Your task to perform on an android device: Open the Purple Books app and see more information about the book "Things We Never Got Over."
Image 0: 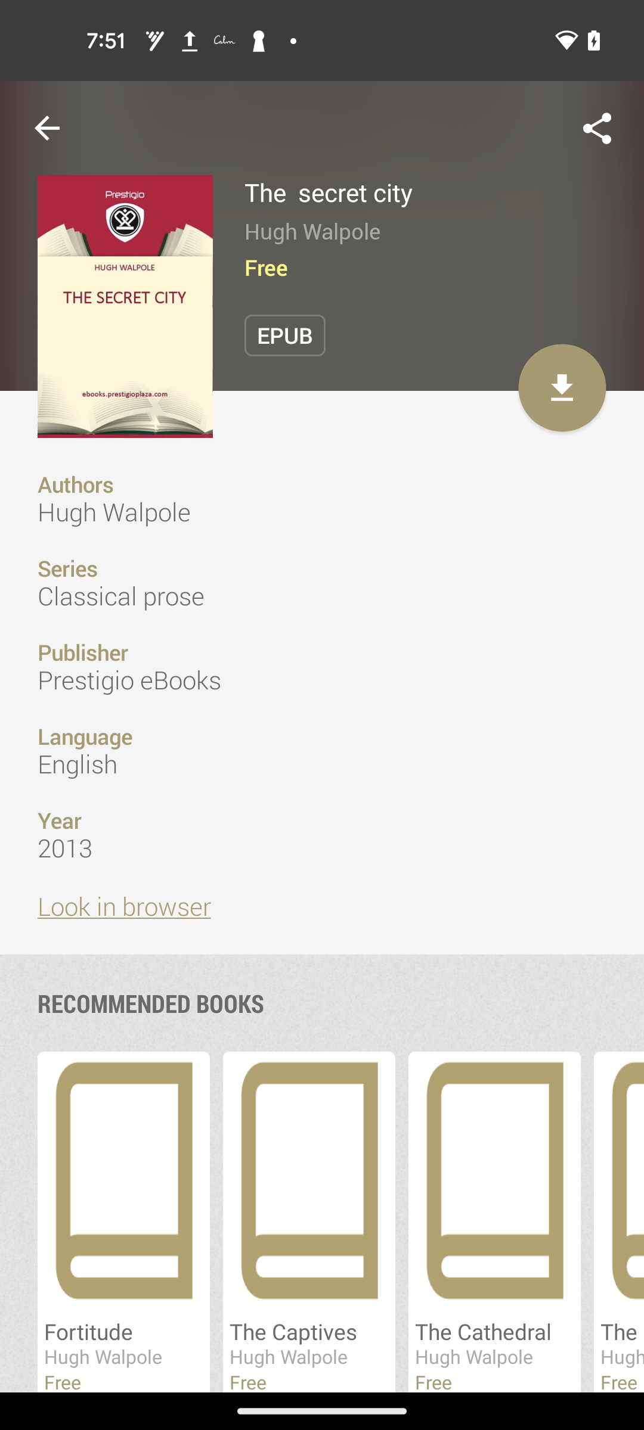
Open the Purple Books app
Step 0: open app "Purple Books"
Image 1: 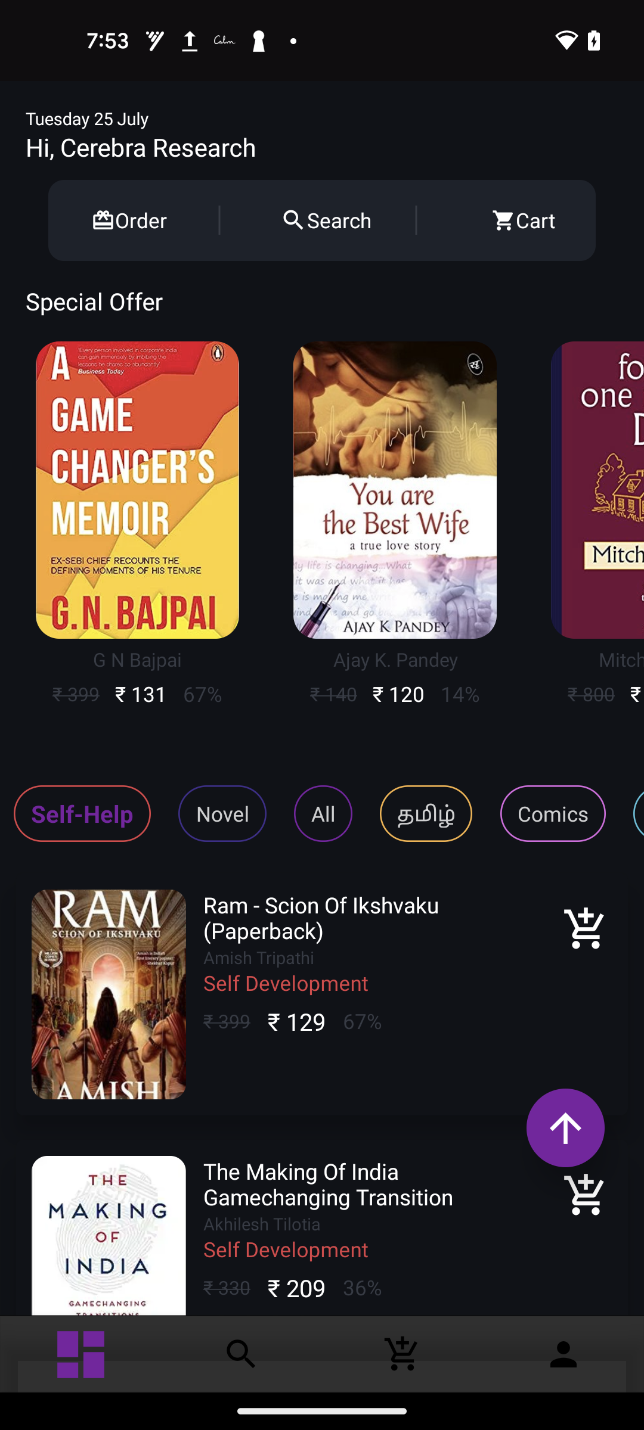
Scroll down to view more books 
Step 1: scroll down
Image 2: 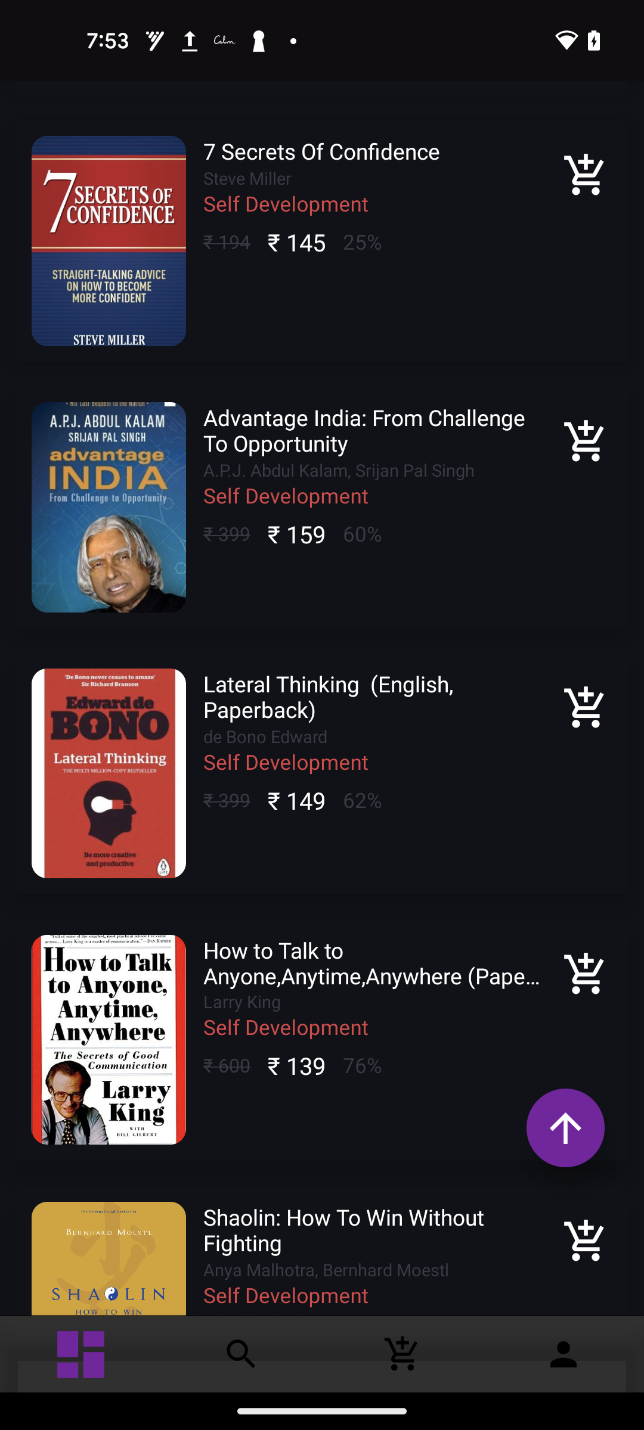
Scroll down to view more books 
Step 2: scroll down
Image 3: 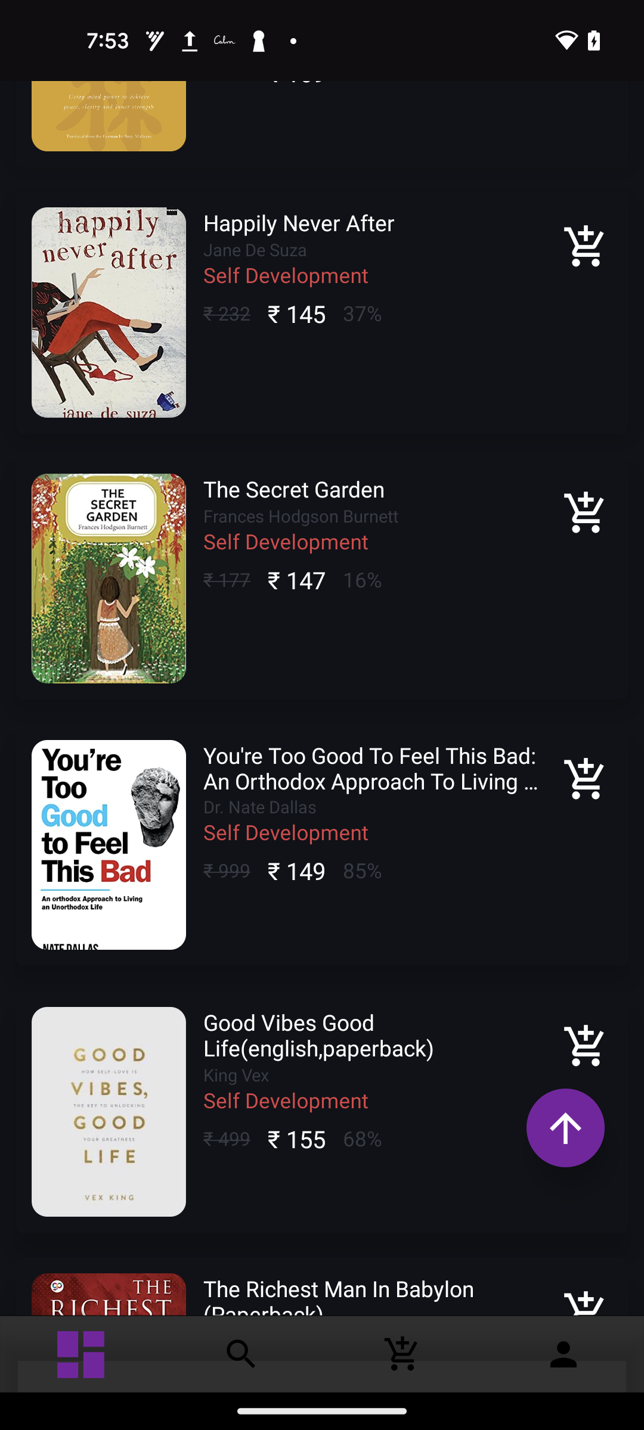
Scroll down to view more books 
Step 3: scroll down
Image 4: 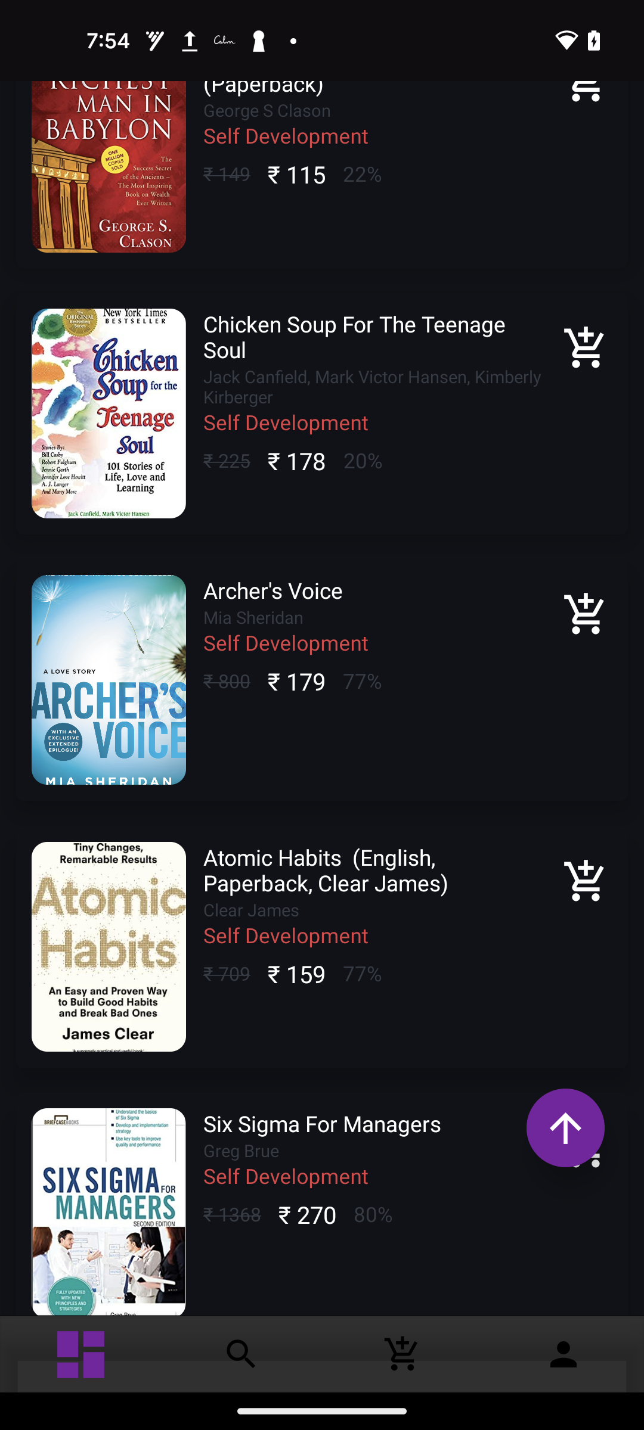
Scroll down to view more books 
Step 4: scroll down
Image 5: 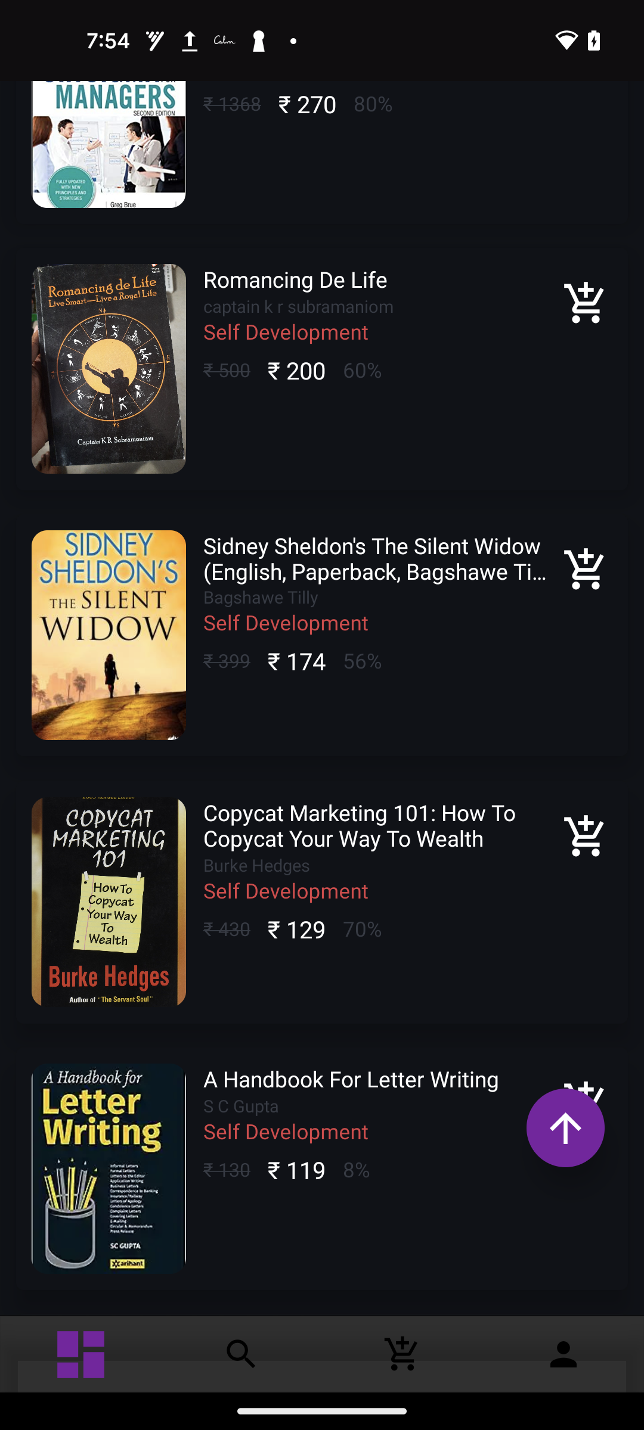
Scroll down to view more books 
Step 5: scroll down
Image 6: 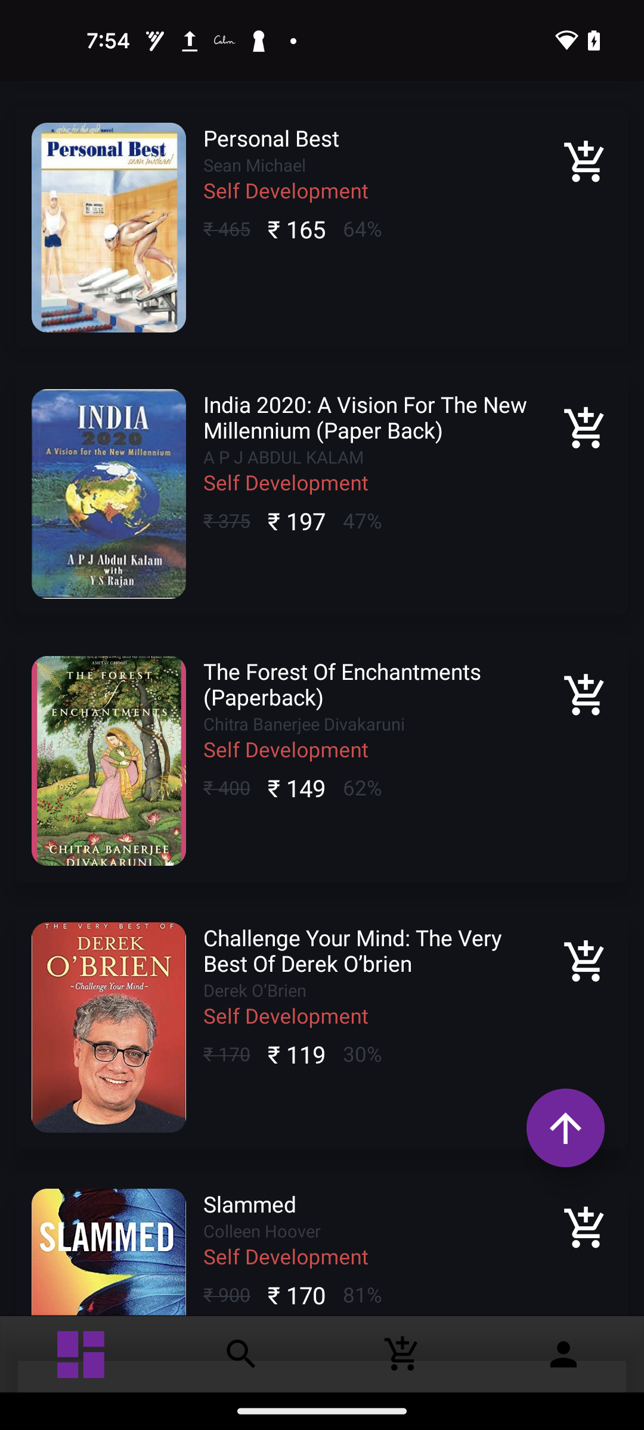
Scroll down to view more books 
Step 6: scroll down
Image 7: 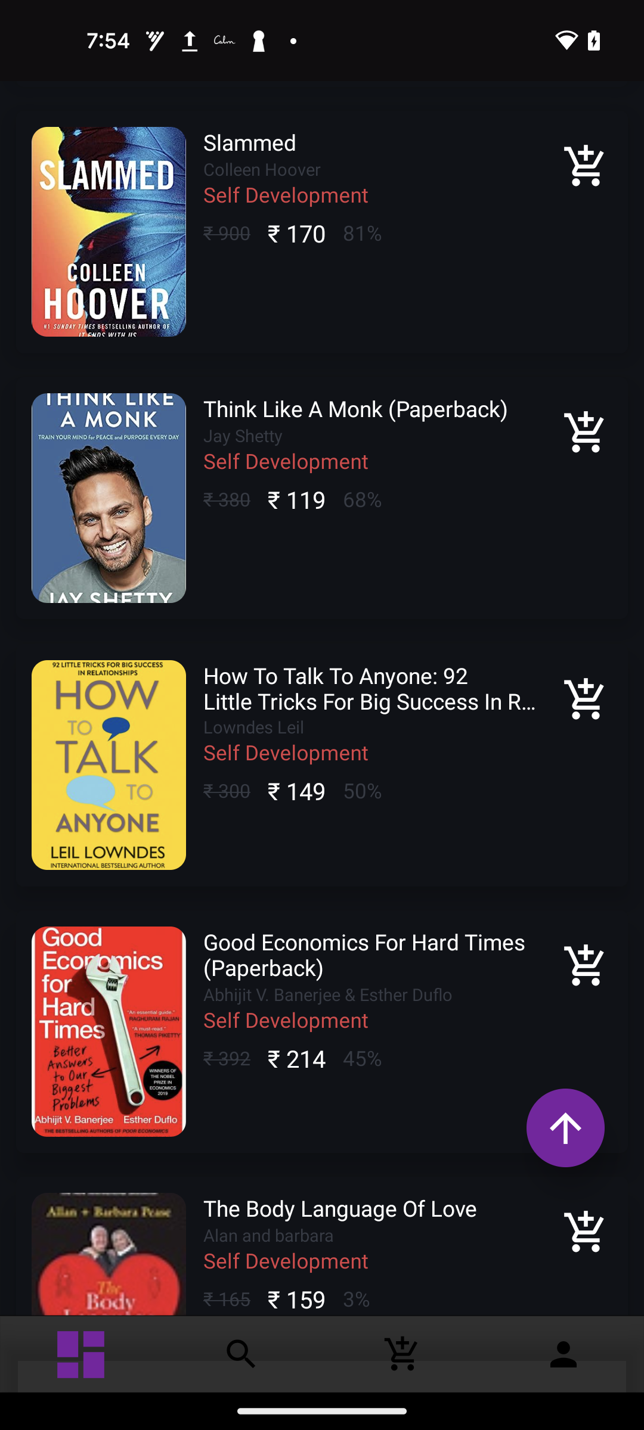
Scroll down to view more books 
Step 7: scroll down
Image 8: 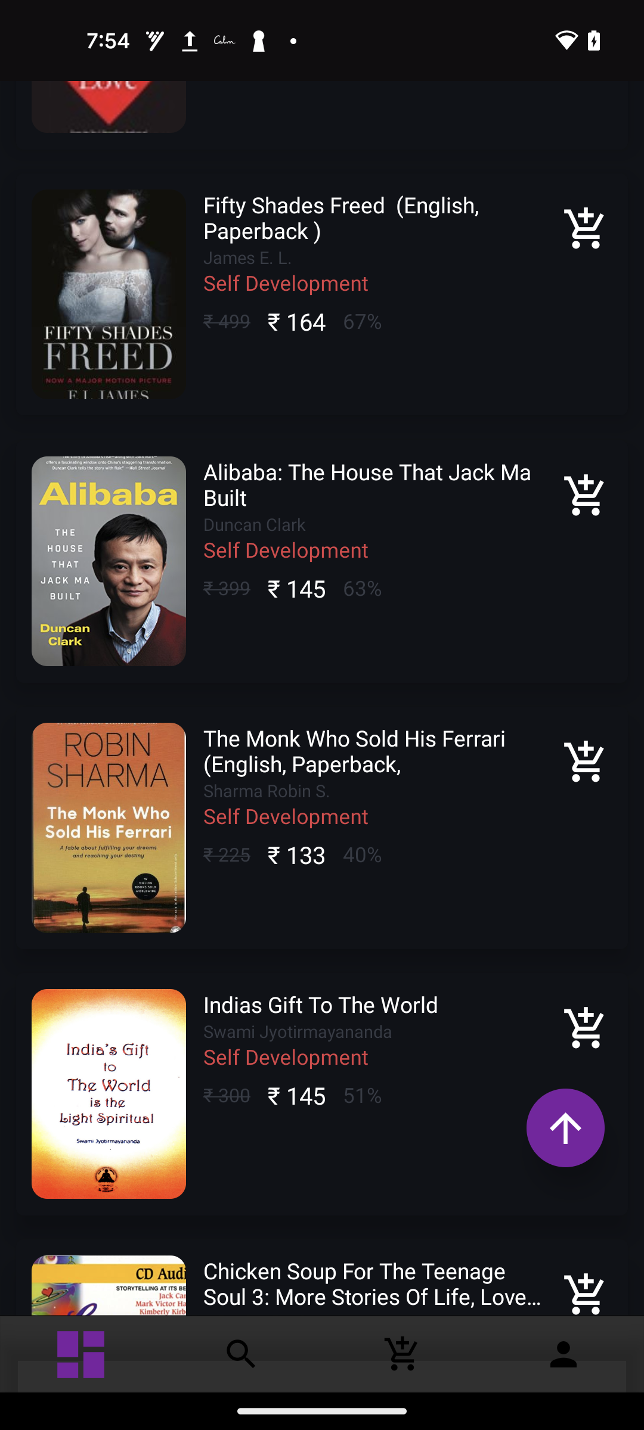
Scroll down to view more books 
Step 8: scroll down
Image 9: 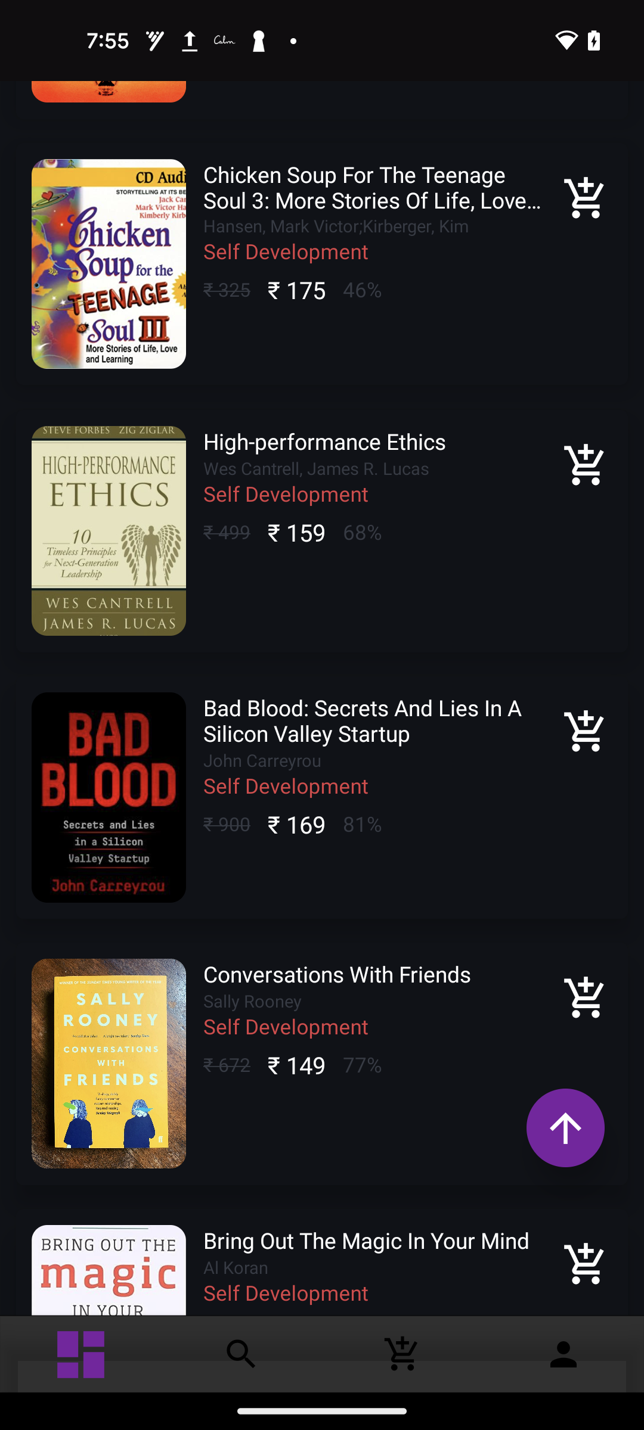
Scroll down to view more books 
Step 9: scroll down
Image 10: 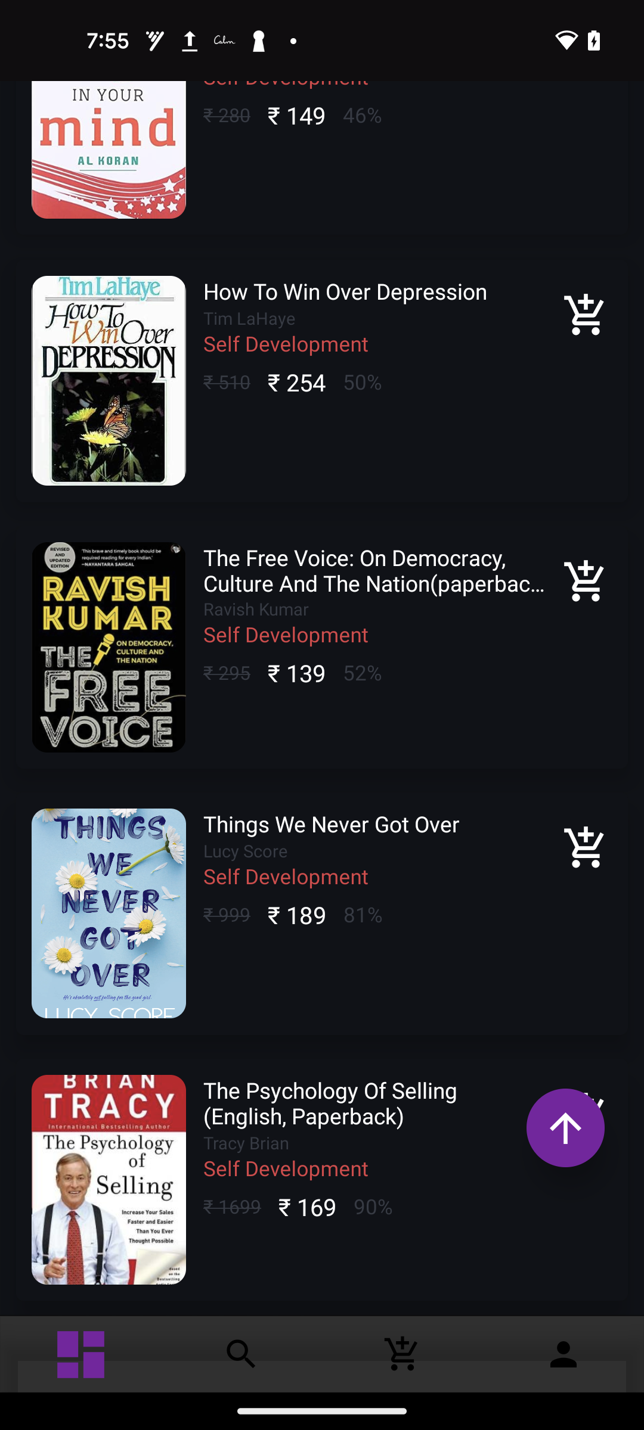
Click on the "Things We Never Got Over" book
Step 10: click (374, 823)
Image 11: 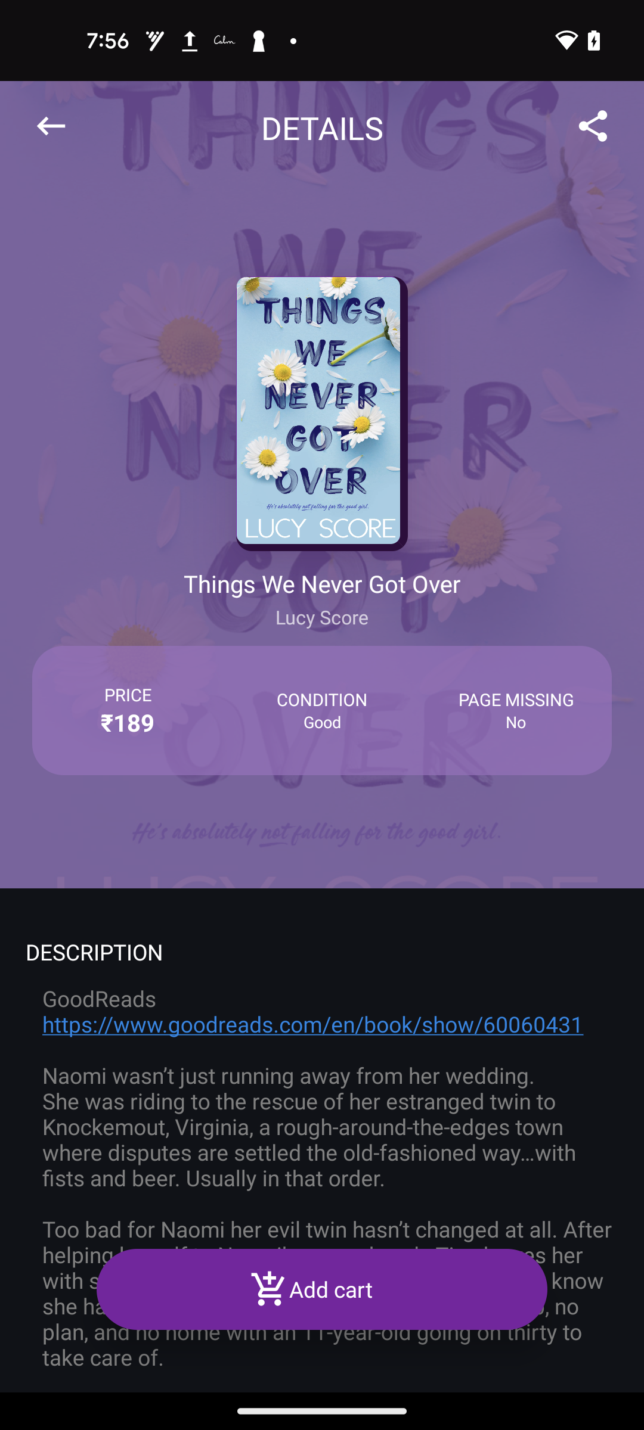
Scroll down to view more about this book
Step 11: scroll down